Your task to perform on an android device: In the Medito app, I would like to listen to Meditation for sleep so i can have peaceful night rest.
Image 0: 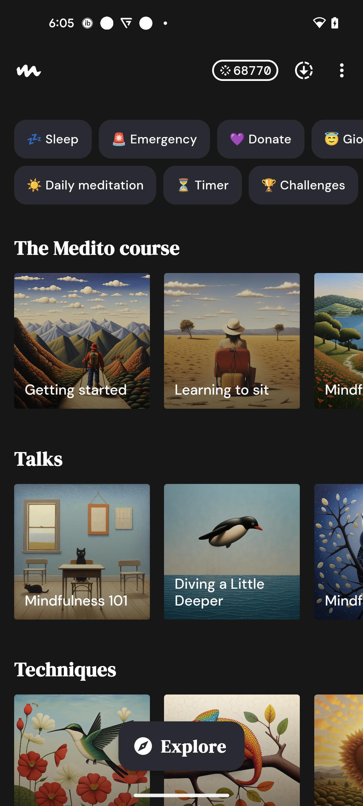
Click on the Sleep option at the top of the screen
Step 0: click (53, 139)
Image 3: 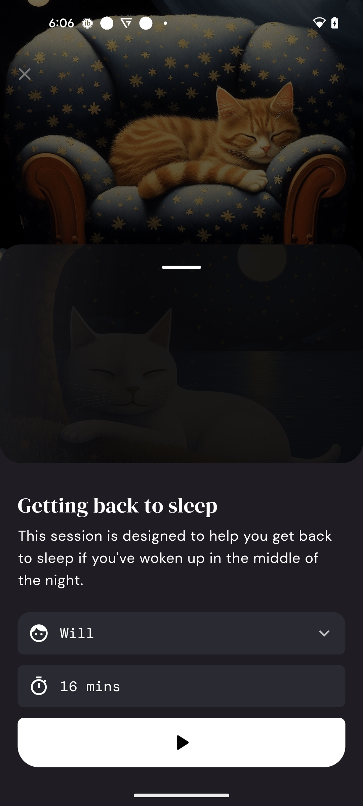
Click on the Getting back to sleep option
Step 3: wait
Image 4: 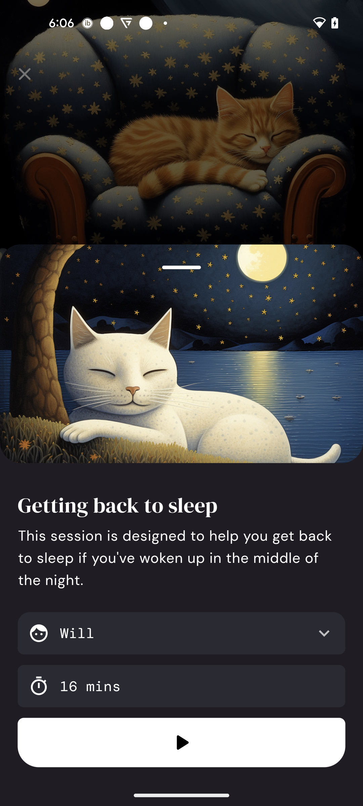
Click on the play button
Step 4: click (176, 747)